Your task to perform on an android device: Open the Nike app and view all the shoes by Jordan brand.
Image 0: 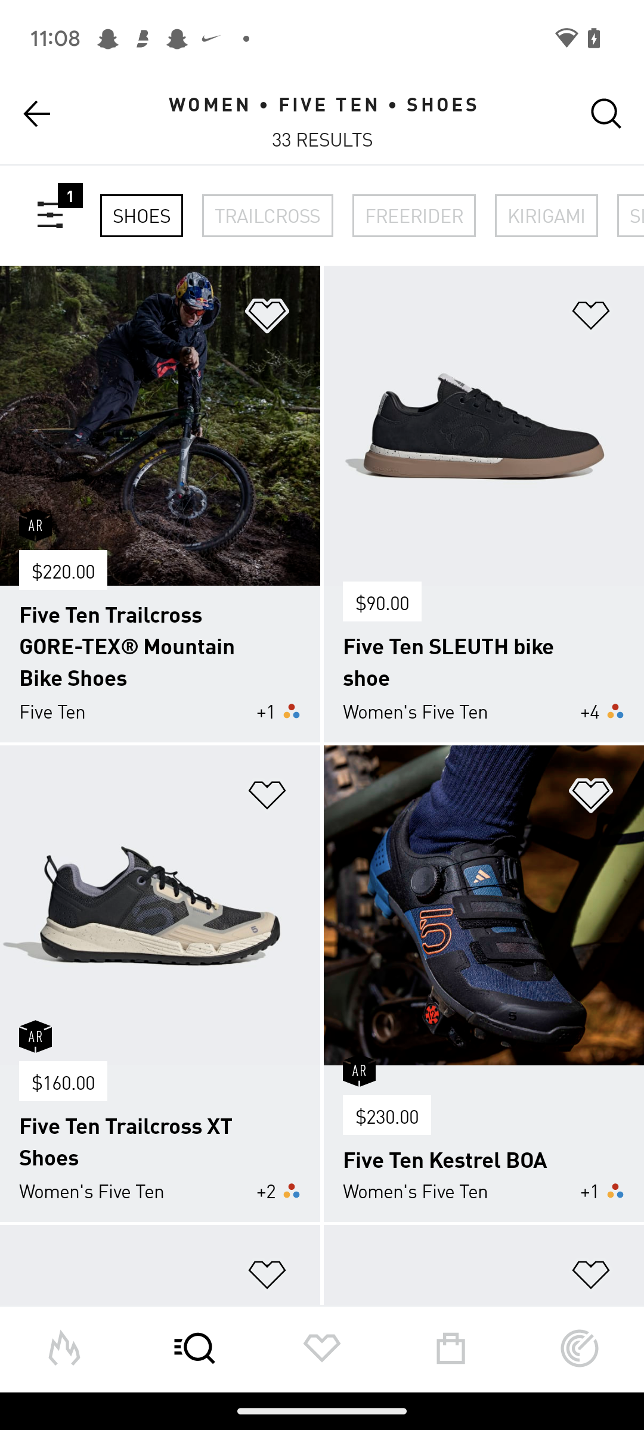
Open the Nike app
Step 0: open app "Nike"
Image 1: 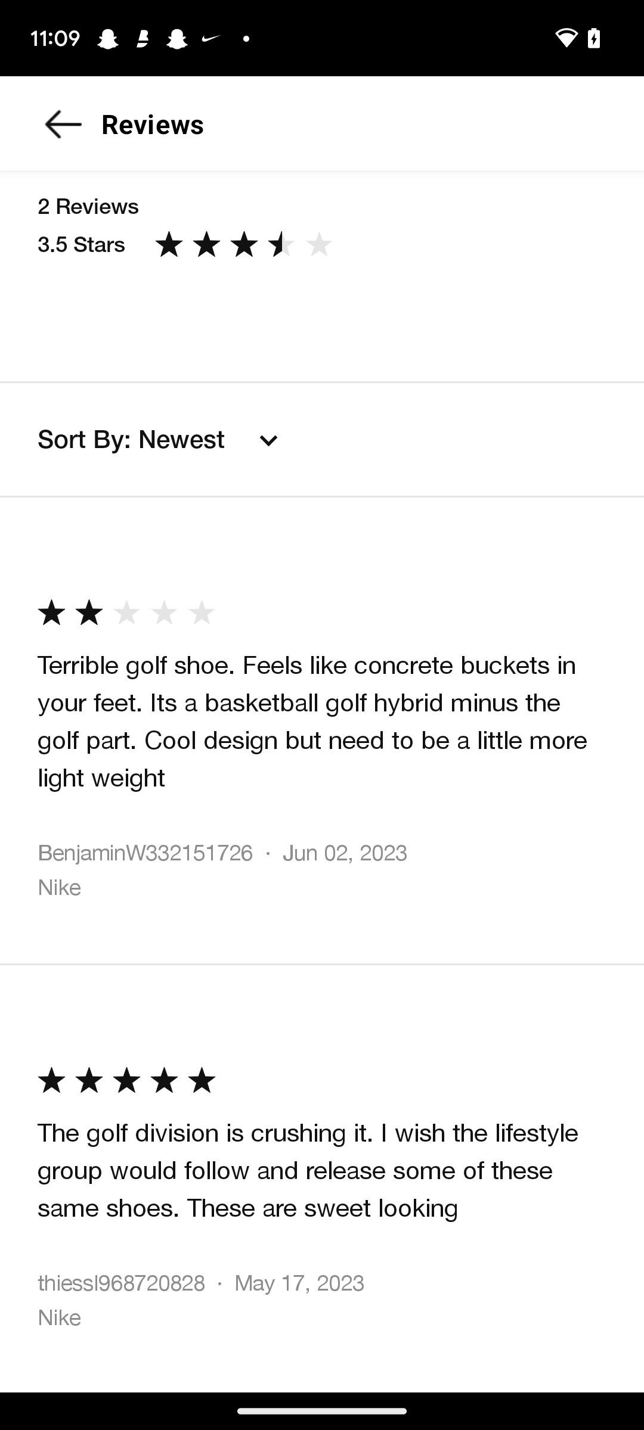
Go back to the previous screen
Step 1: press back button
Image 2: 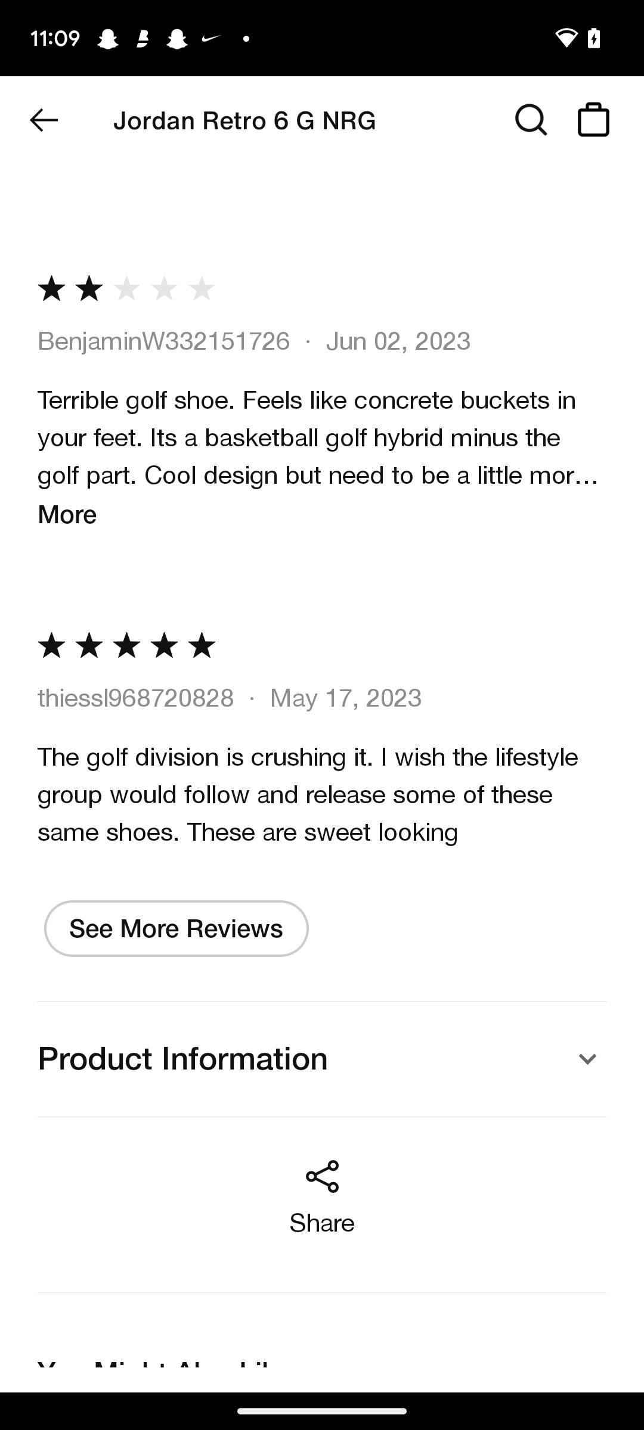
Click on the back icon at the top left corner of the screen
Step 2: click (44, 120)
Image 3: 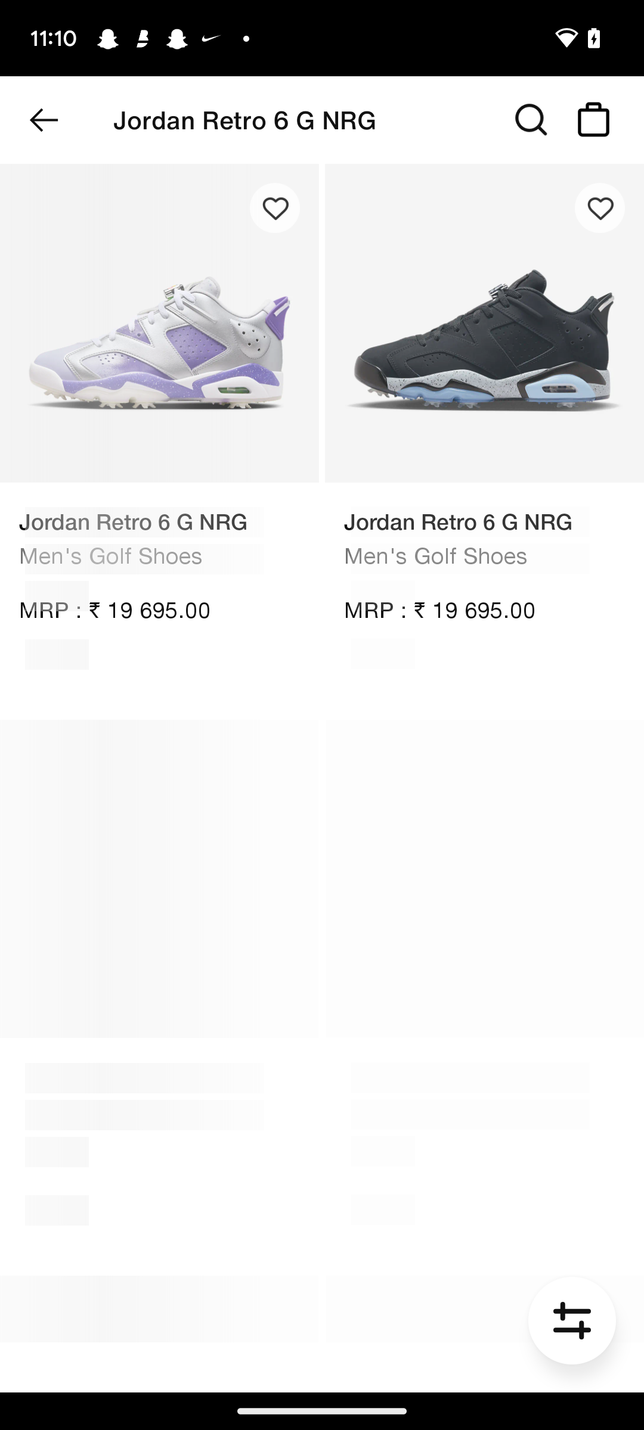
Click on the back icon at the top left corner of the screen
Step 3: click (44, 120)
Image 4: 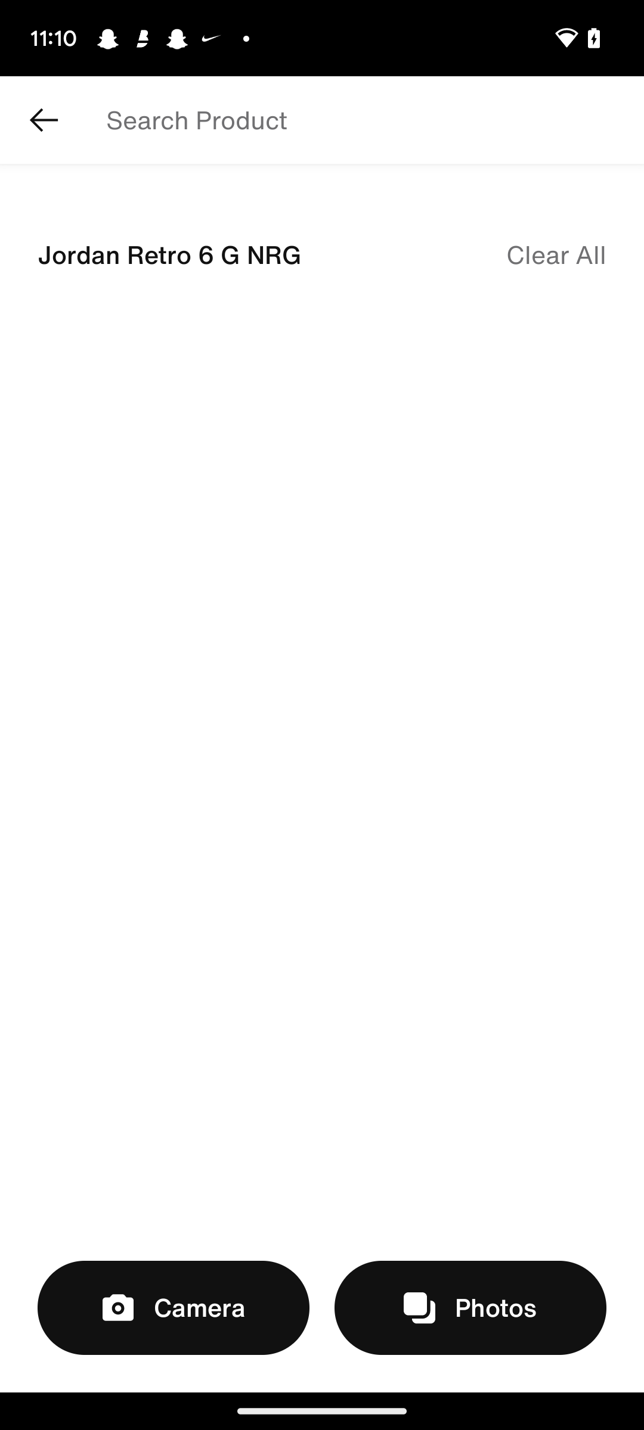
Go back to the previous screen
Step 4: press back button
Image 5: 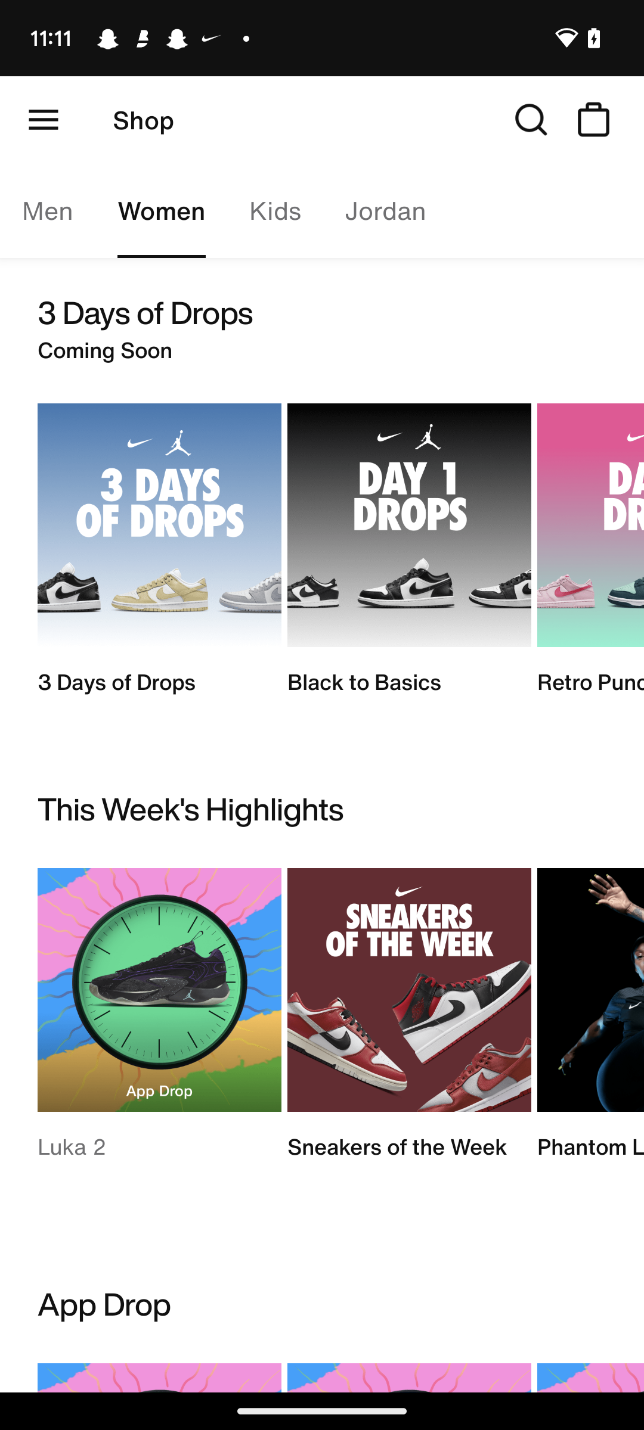
Swipe up to view the brand section
Step 5: scroll down
Image 7: 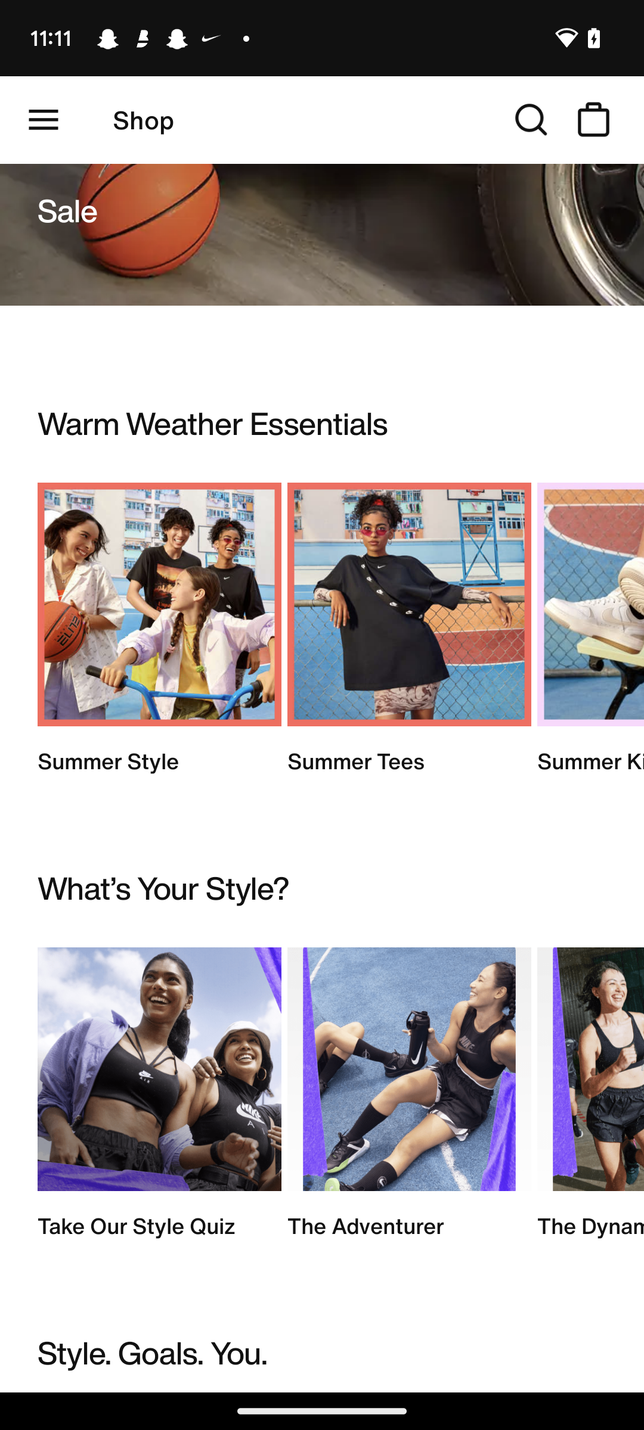
Swipe up to view the brand section
Step 7: scroll down
Image 8: 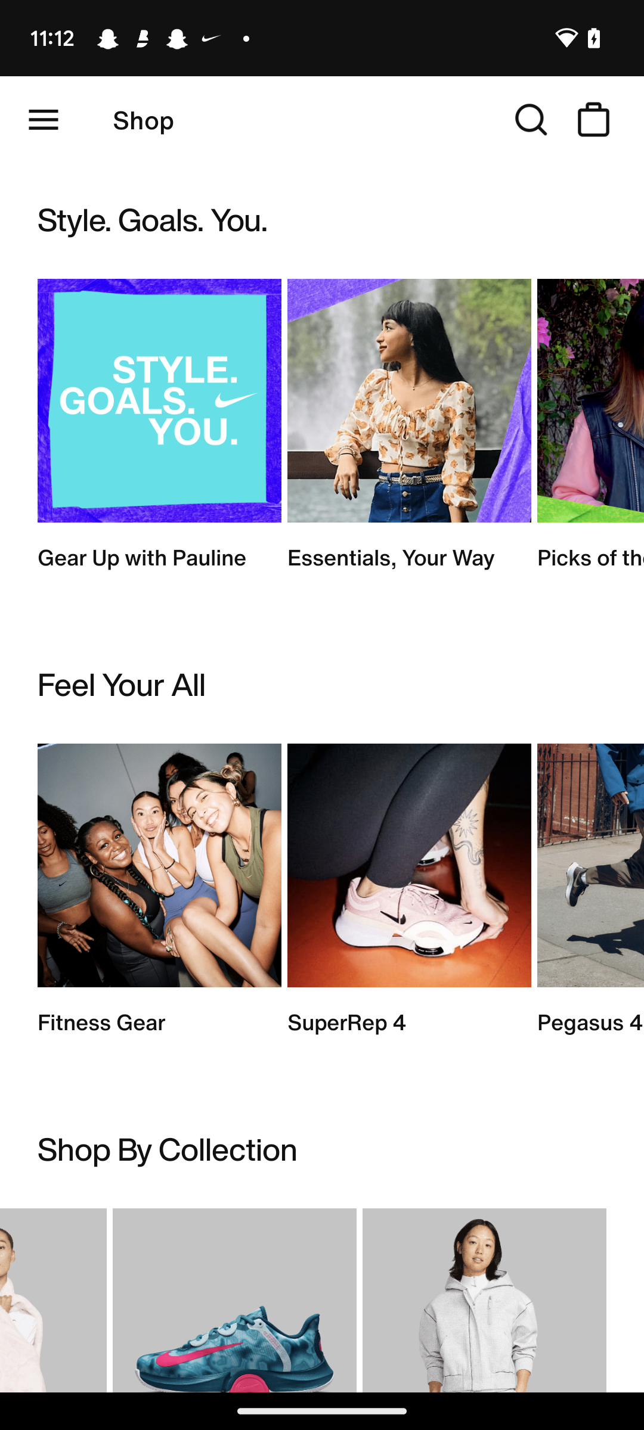
Swipe up to view the brand section
Step 8: scroll down
Image 9: 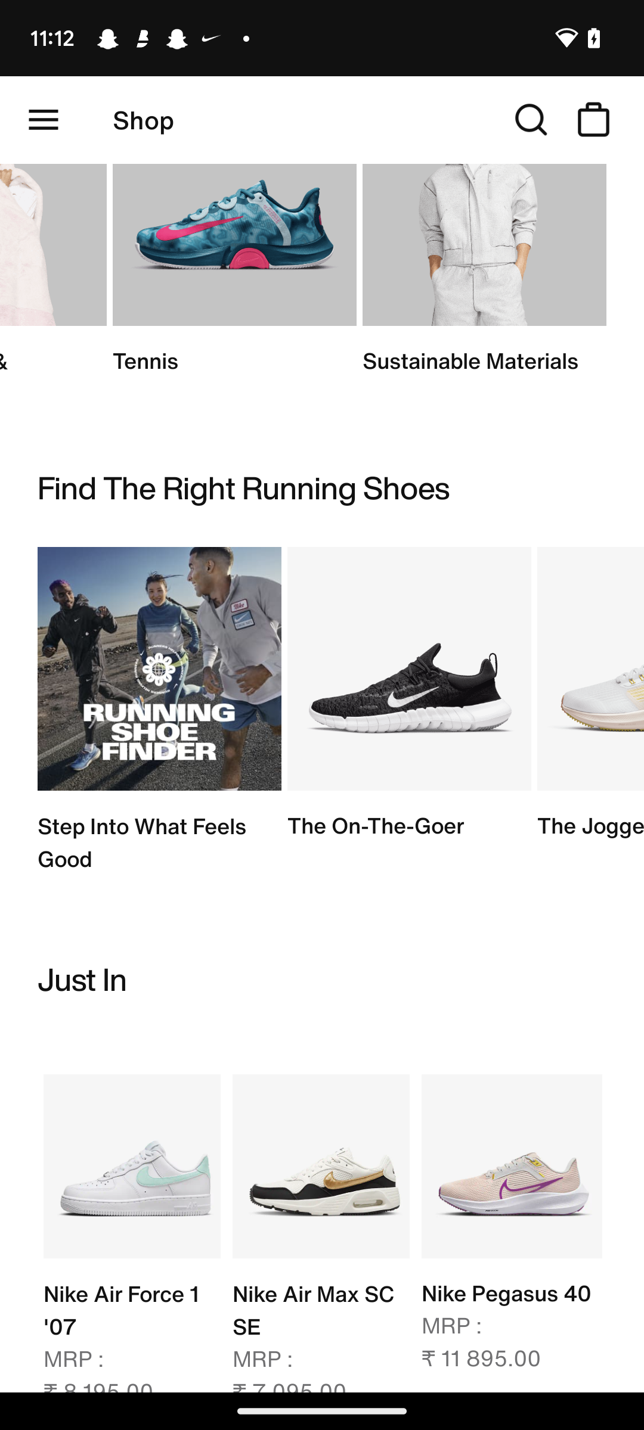
Swipe up to view the brand section
Step 9: scroll down
Image 10: 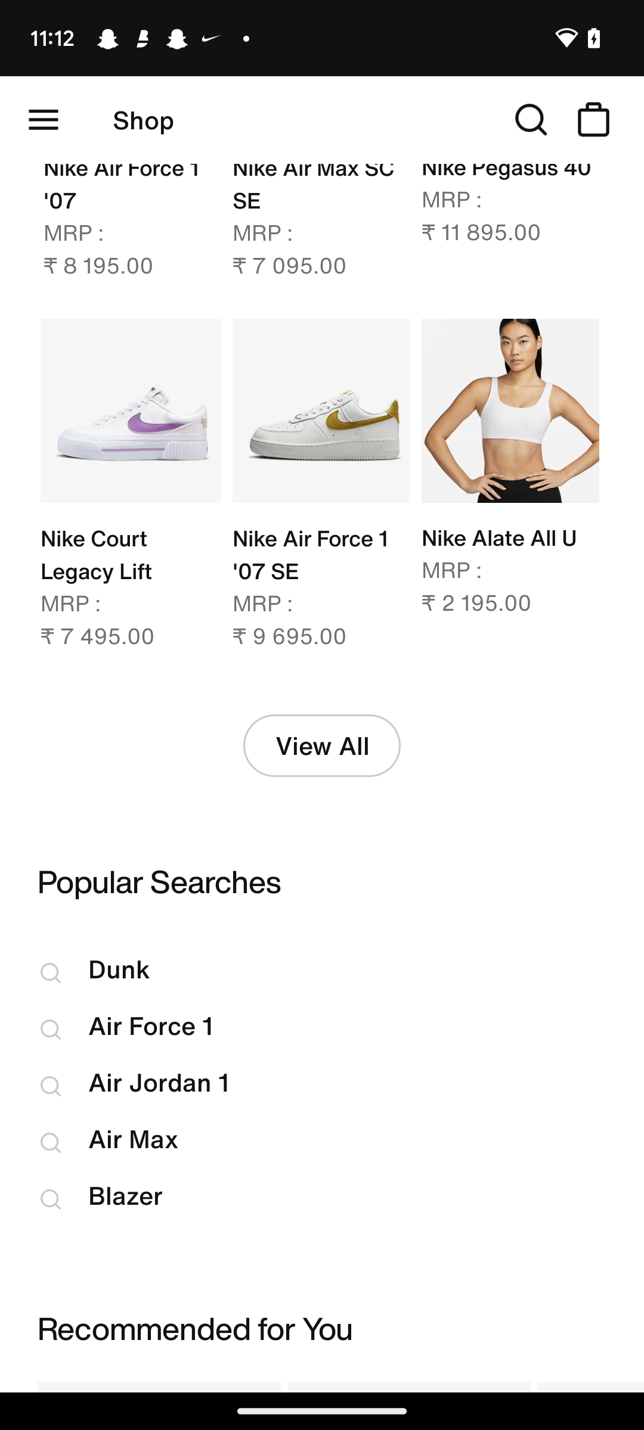
Swipe up to view the brand section
Step 10: scroll down
Image 11: 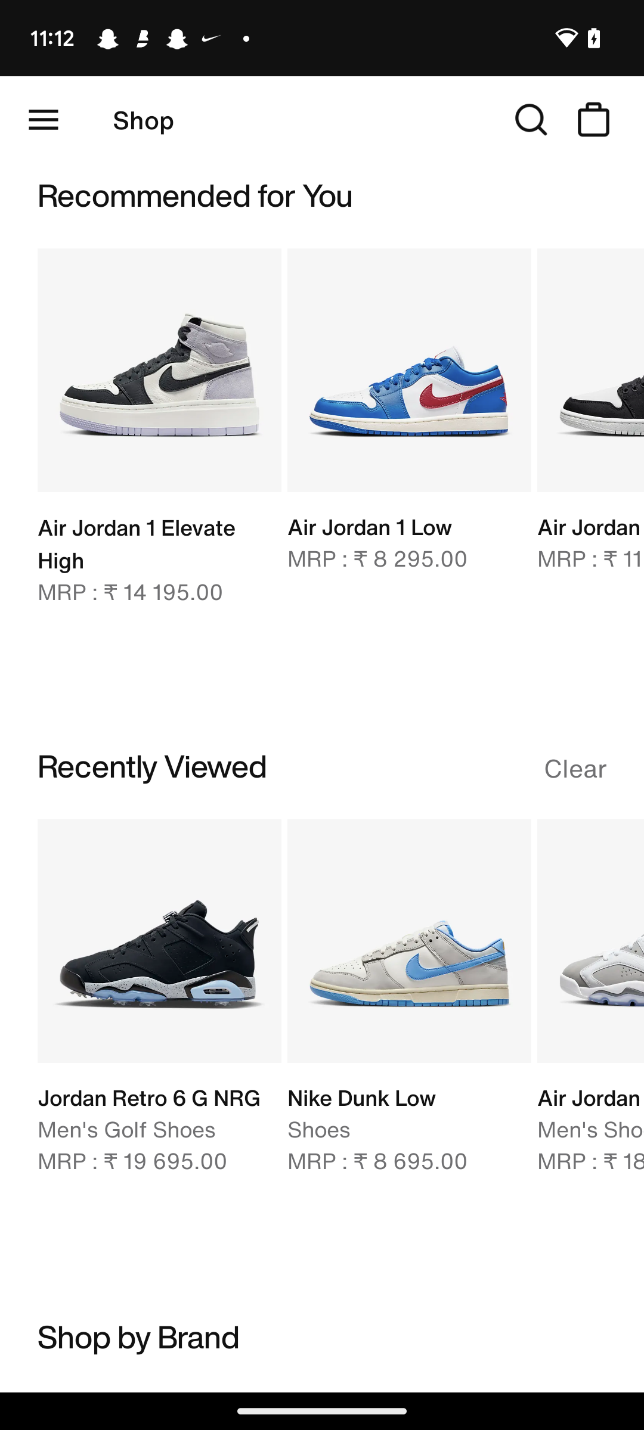
Swipe up to view the brand section
Step 11: scroll down
Image 12: 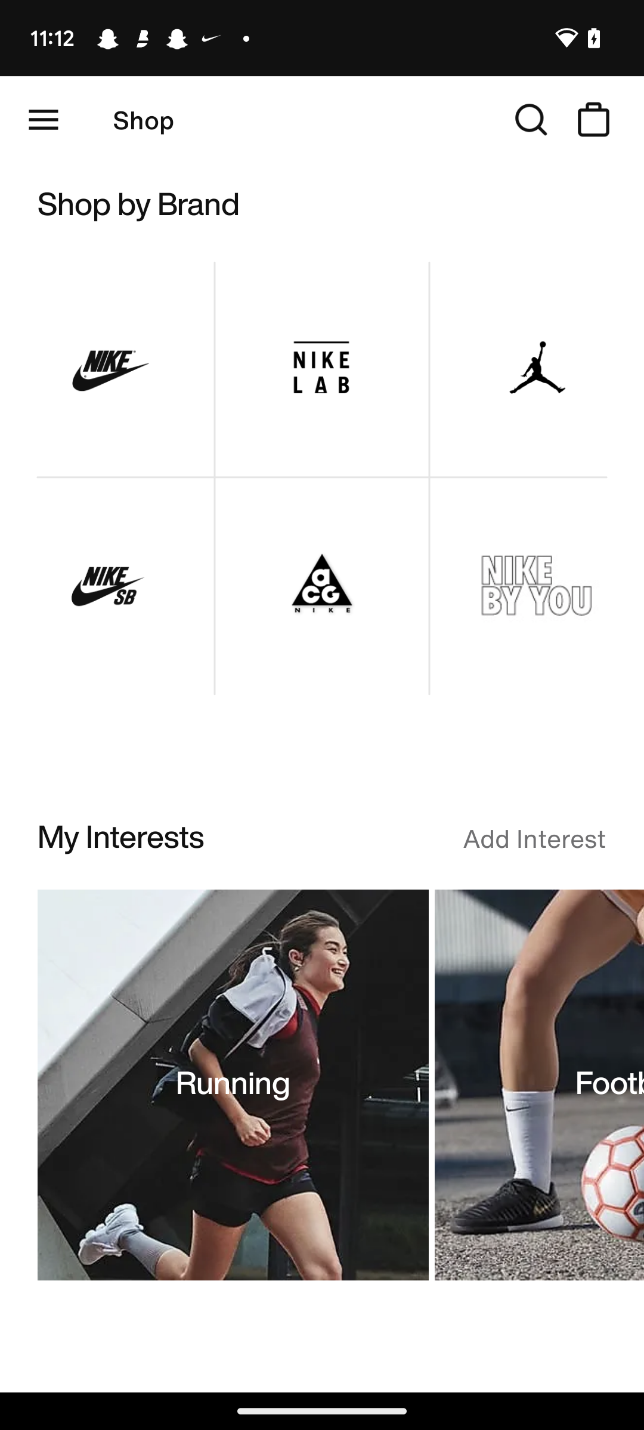
Click on the Jordan brand icon 
Step 12: click (536, 369)